Your task to perform on an android device: For the trip, I need to keep track of the USD currency exchange rates. Track the exchange rates for today on Xe.
Image 0: 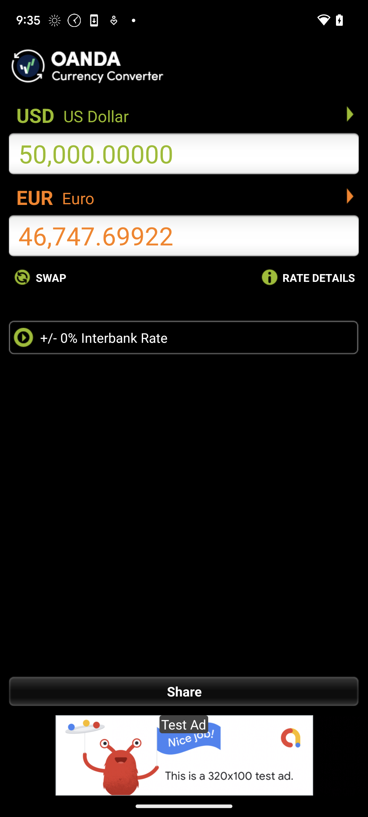
Open the Xe app.
Step 0: open app "Xe"
Image 1: 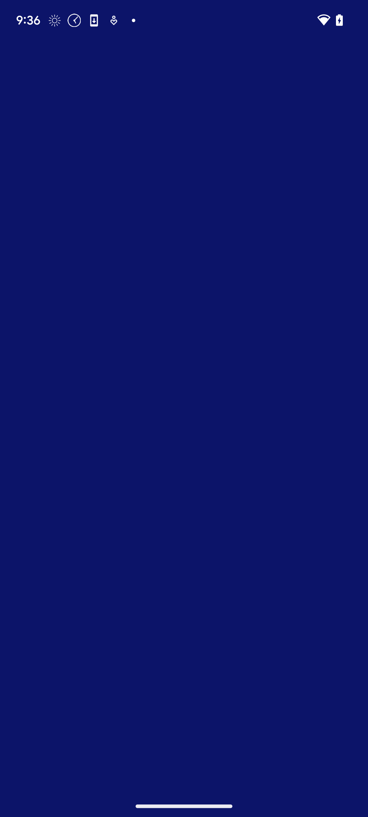
Open the Xe app.
Step 1: wait
Image 2: 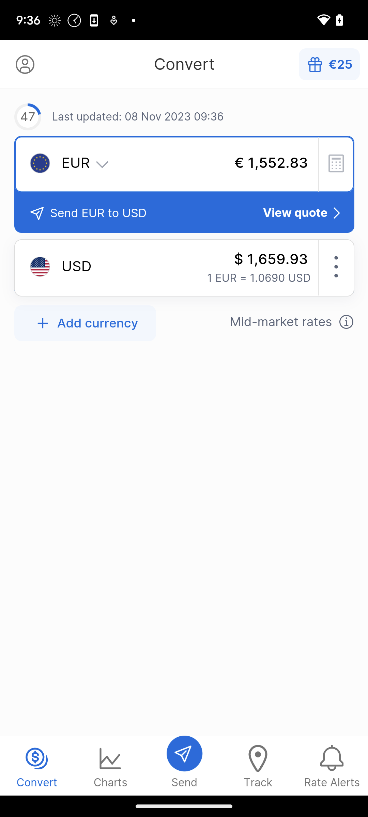
Click on the Charts option.
Step 2: wait
Image 3: 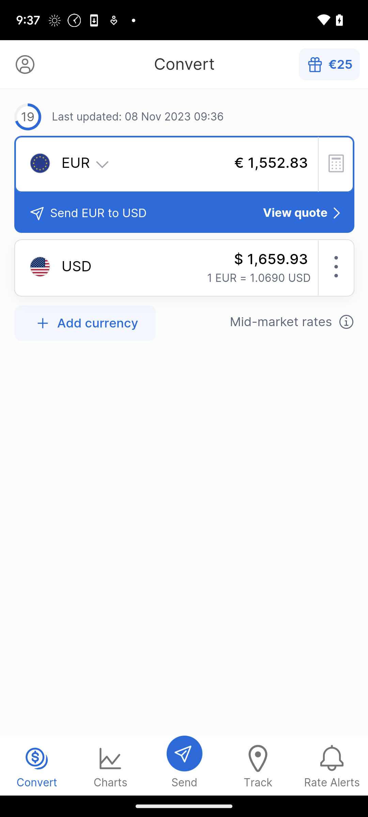
Click on the Charts option.
Step 3: click (110, 765)